Your task to perform on an android device: Open the Memrise app and select Language.
Image 0: 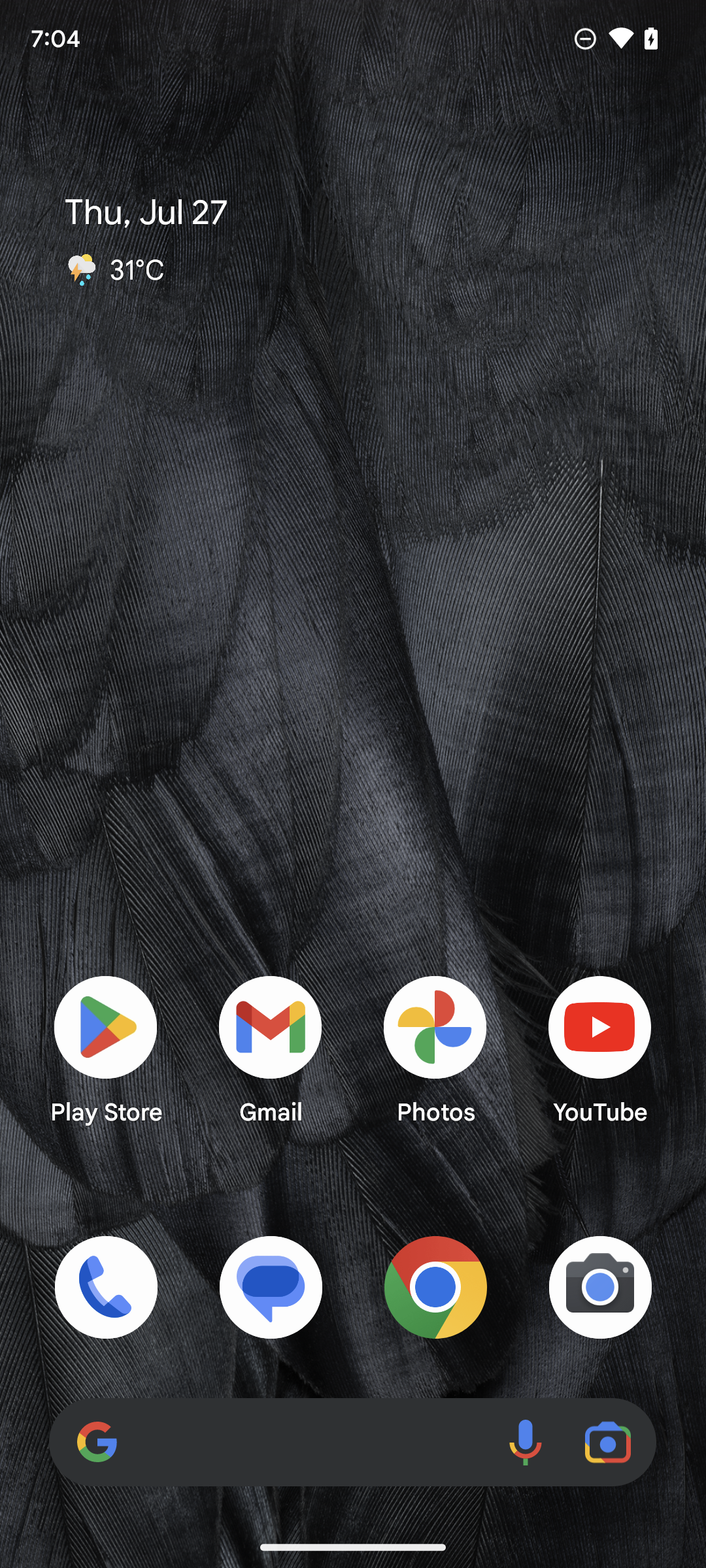
Open the Memrise app.
Step 0: open app "Memrise"
Image 2: 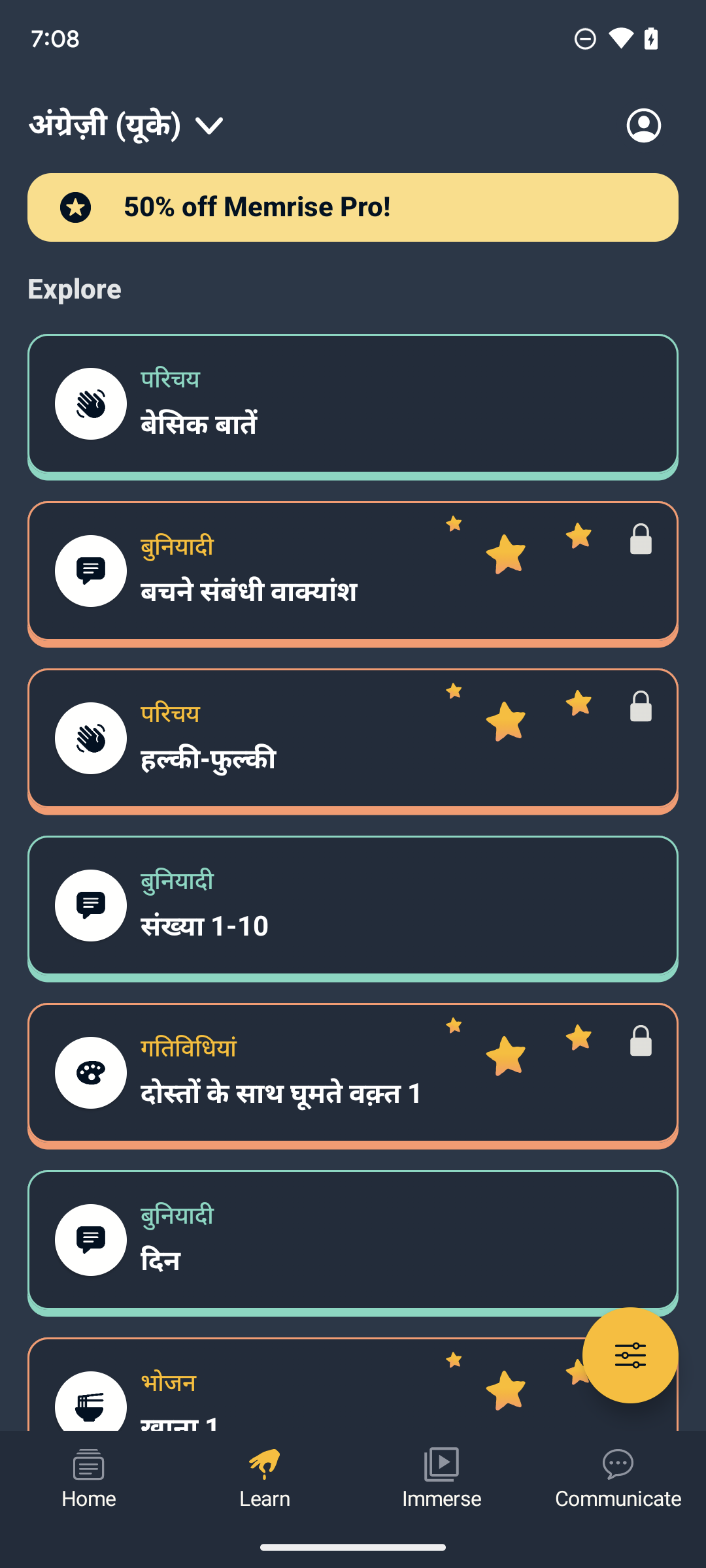
Click on the home icon present at the left bottom corner of the screen.
Step 2: click (88, 1464)
Image 3: 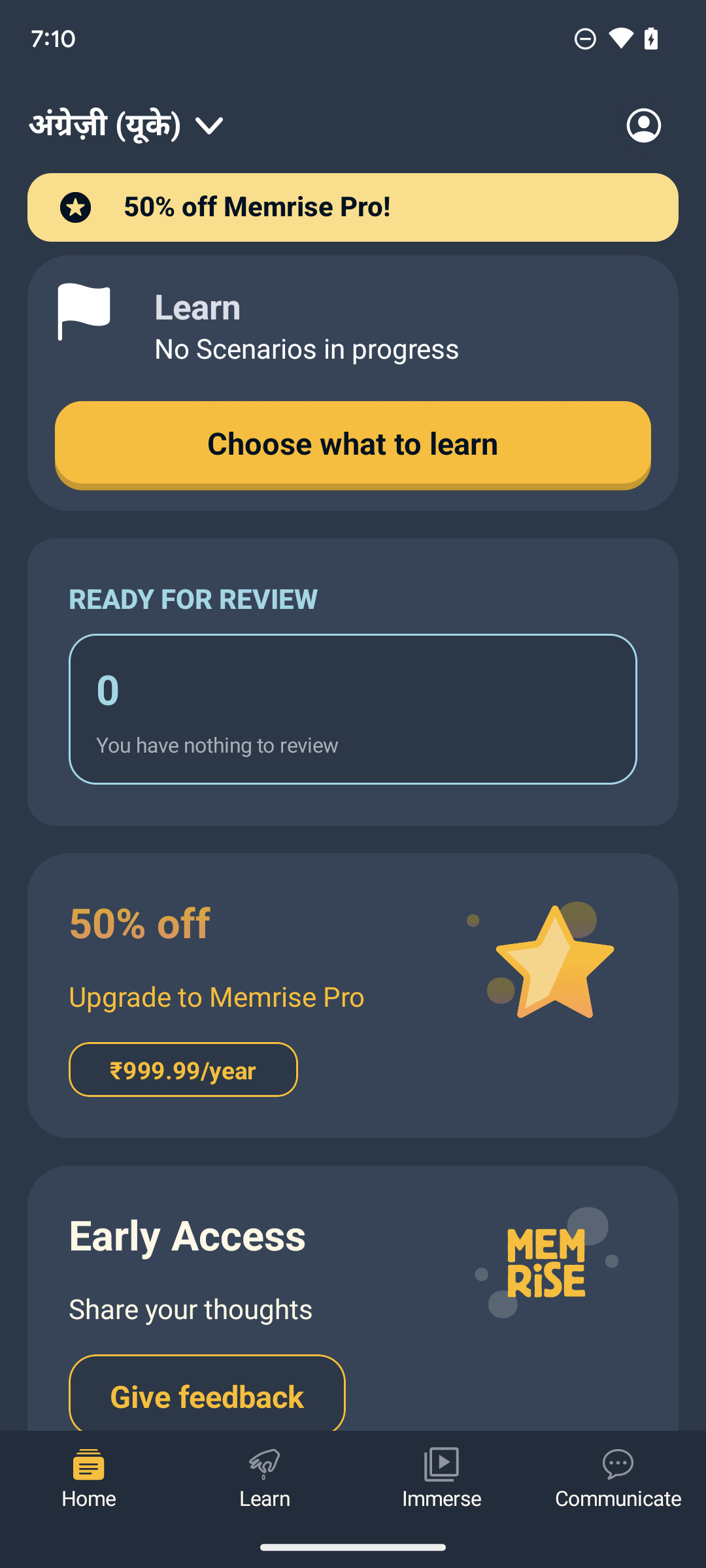
Tap on Choose What to Learn present on the upper part of the screen.
Step 3: click (352, 442)
Image 4: 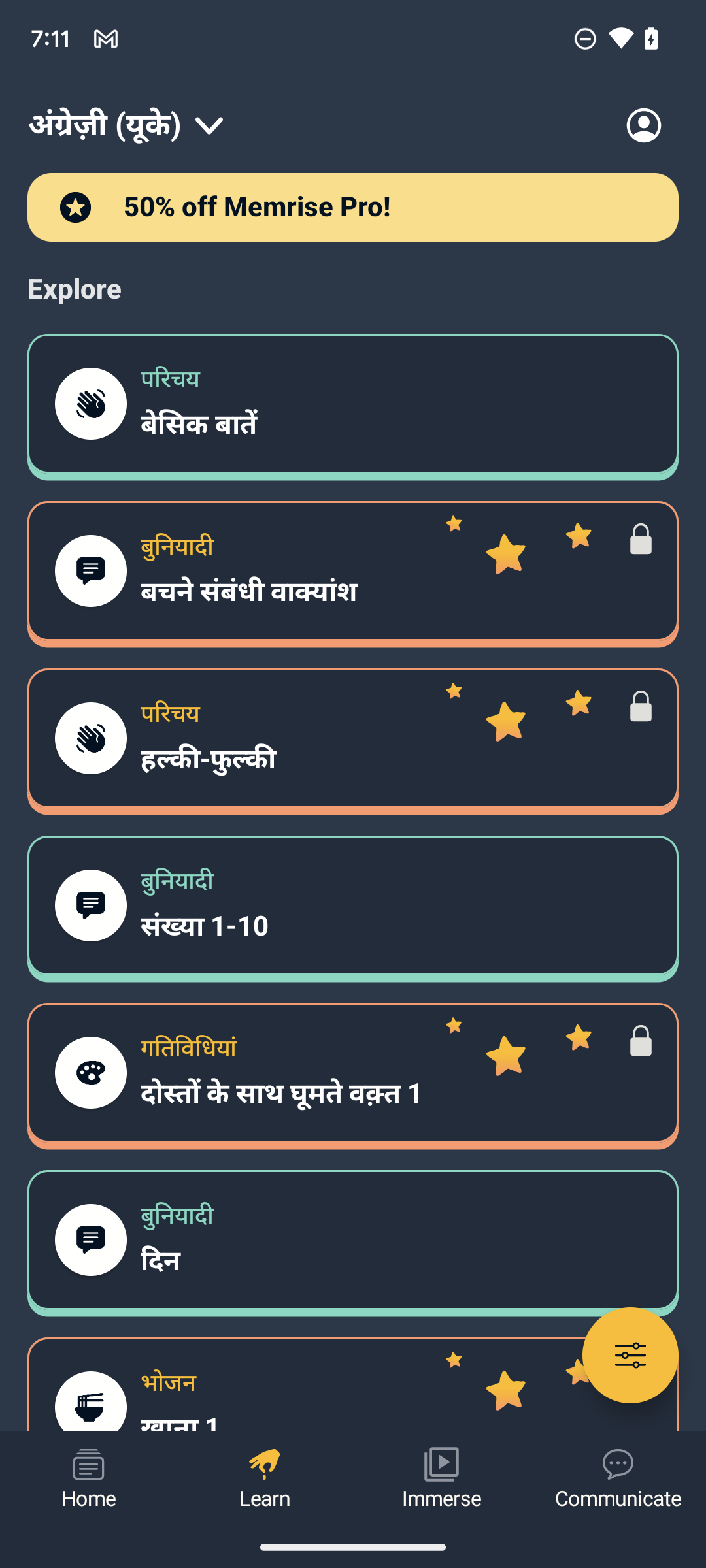
Click on English, UK, present at the left upper corner of the screen.
Step 4: click (105, 125)